Your task to perform on an android device: Open Hardware Shack App and search for the product Bosch Bench Grinder
Image 0: 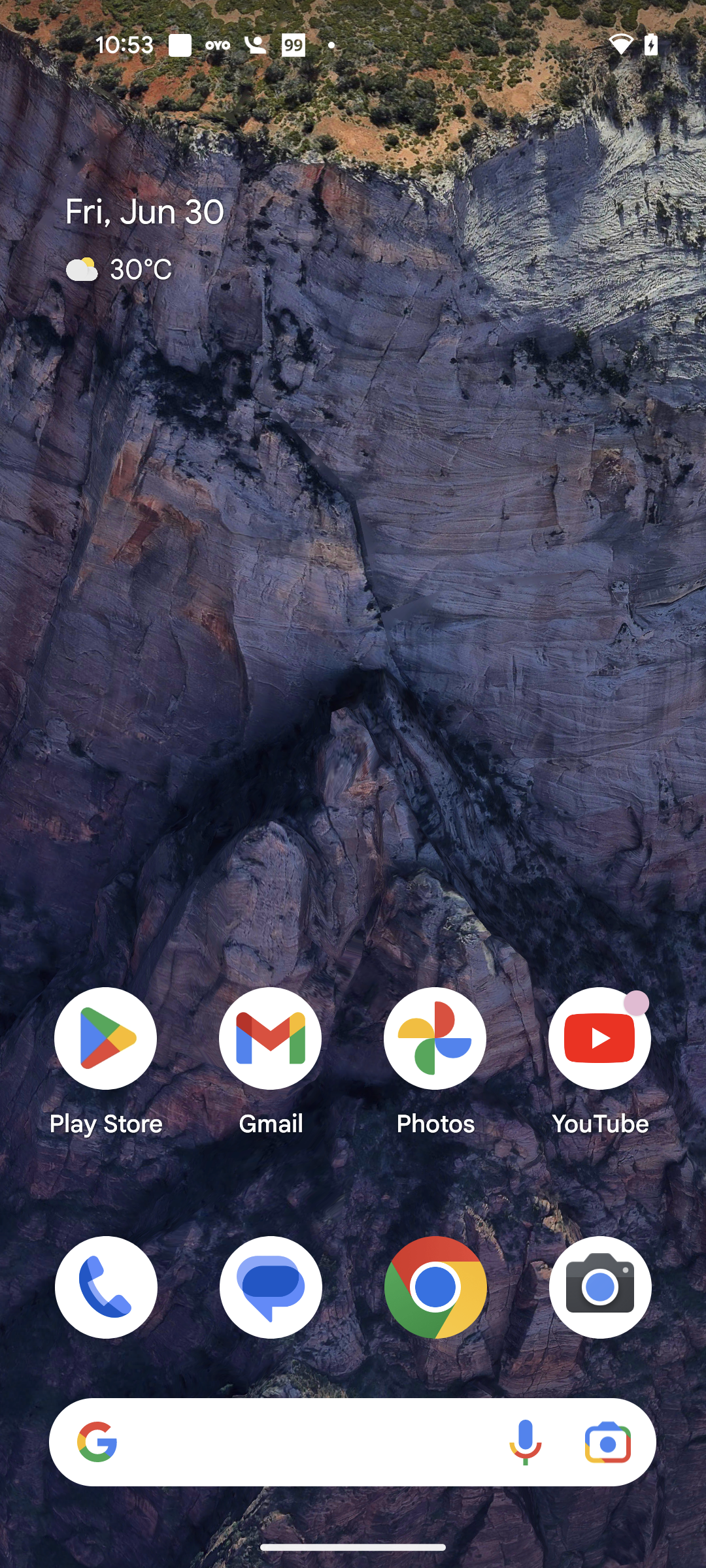
Open Hardware Shack App
Step 0: open app "Hardware Shack"
Image 1: 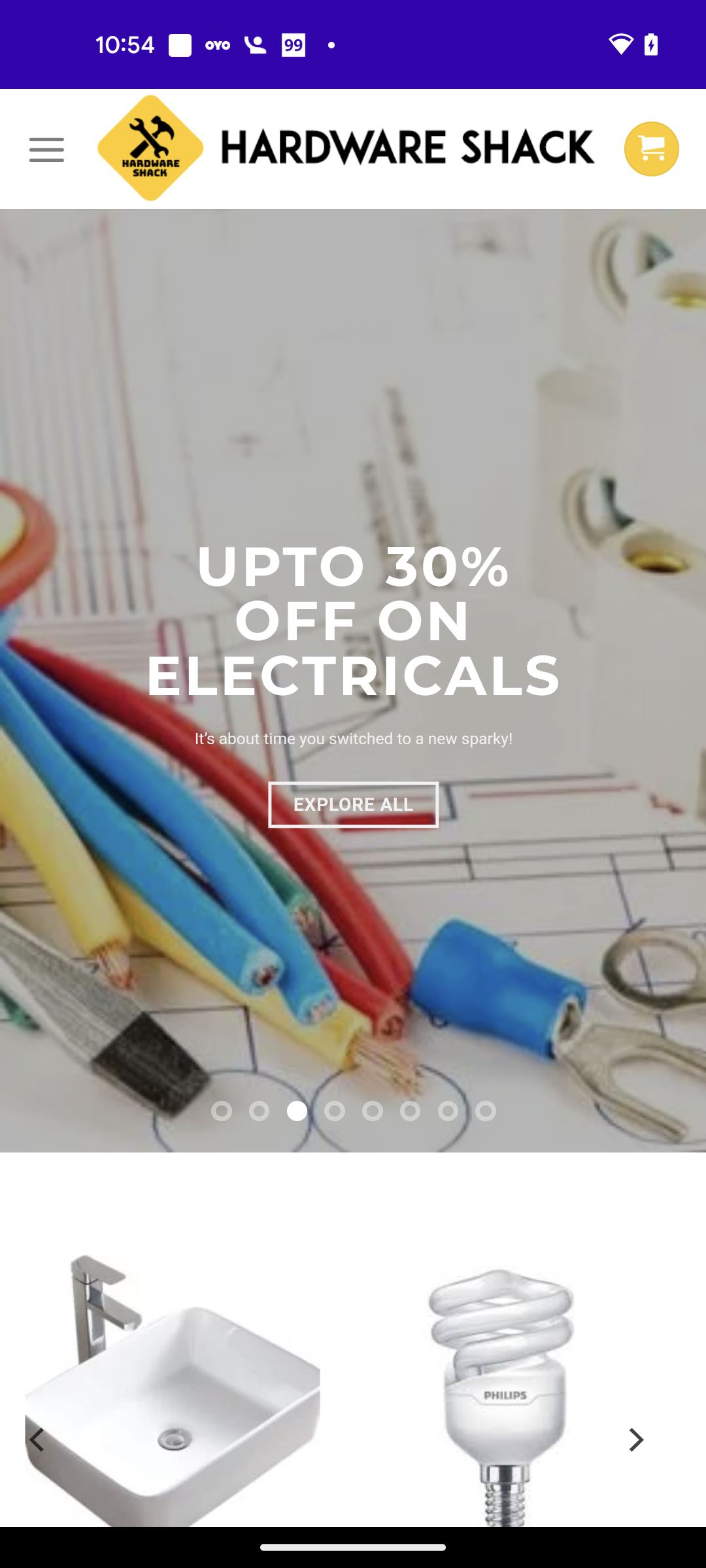
Click on the Menu icon at the top left corner of the screen
Step 1: click (46, 148)
Image 2: 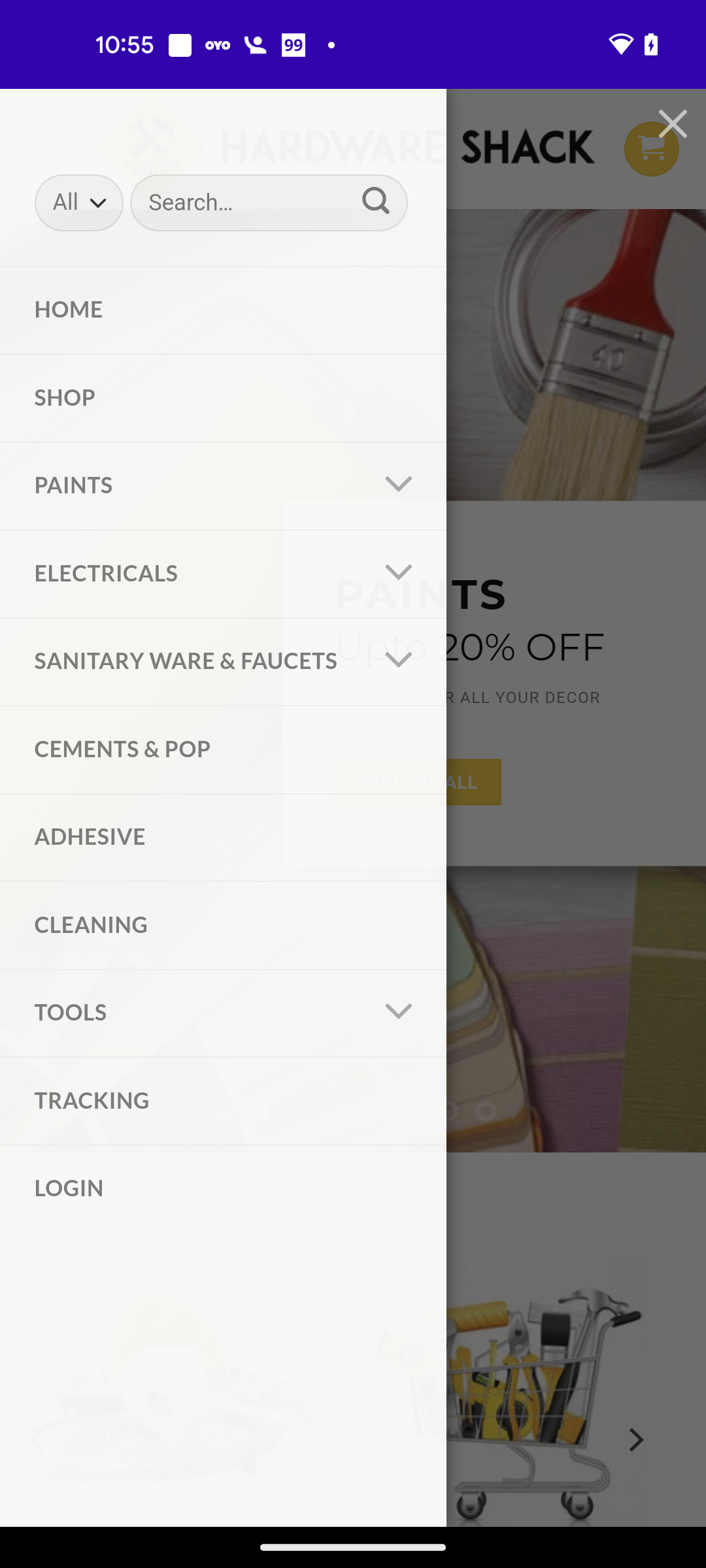
Click on the search bar
Step 2: click (269, 202)
Image 3: 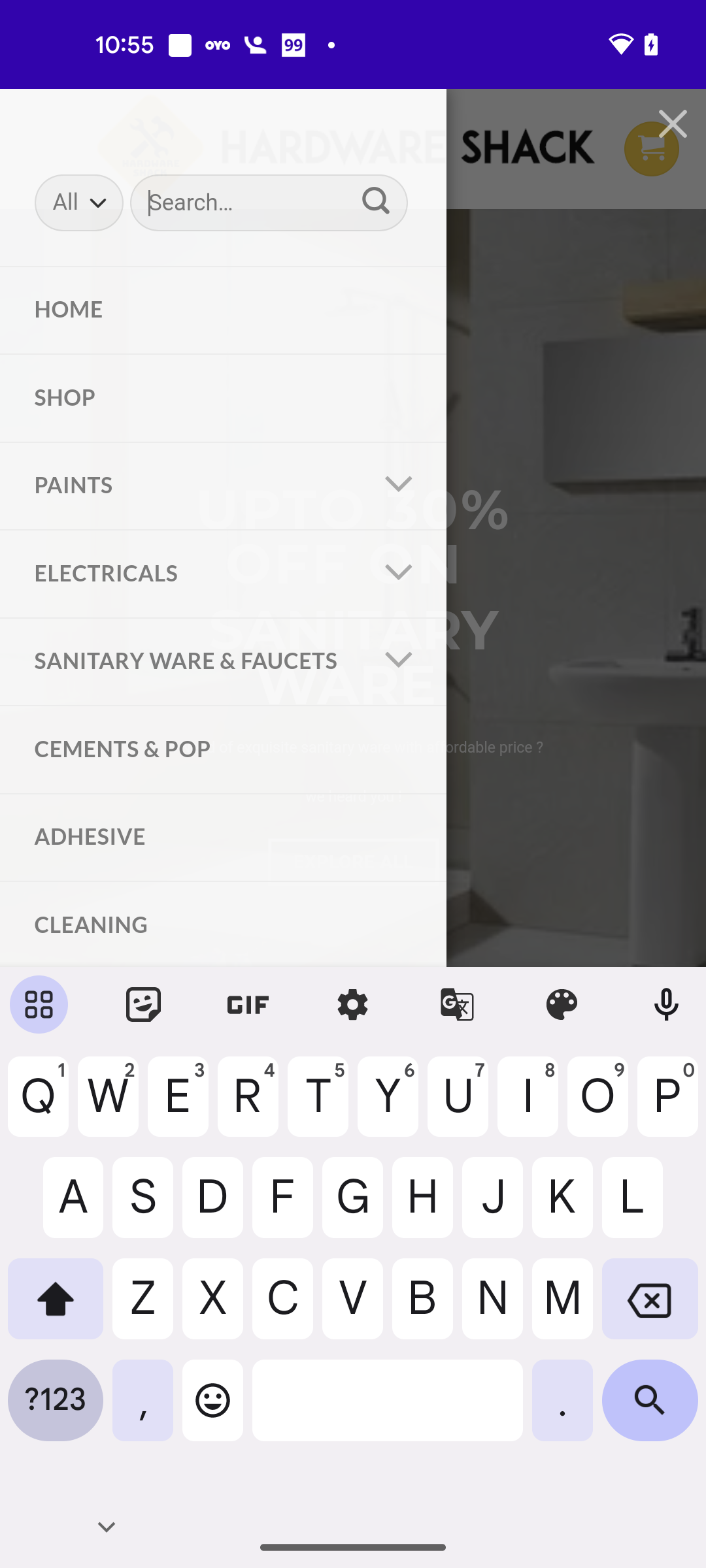
Search for the Bosch Bench Grinder
Step 3: type "Bosch Bench Grinder"
Image 4: 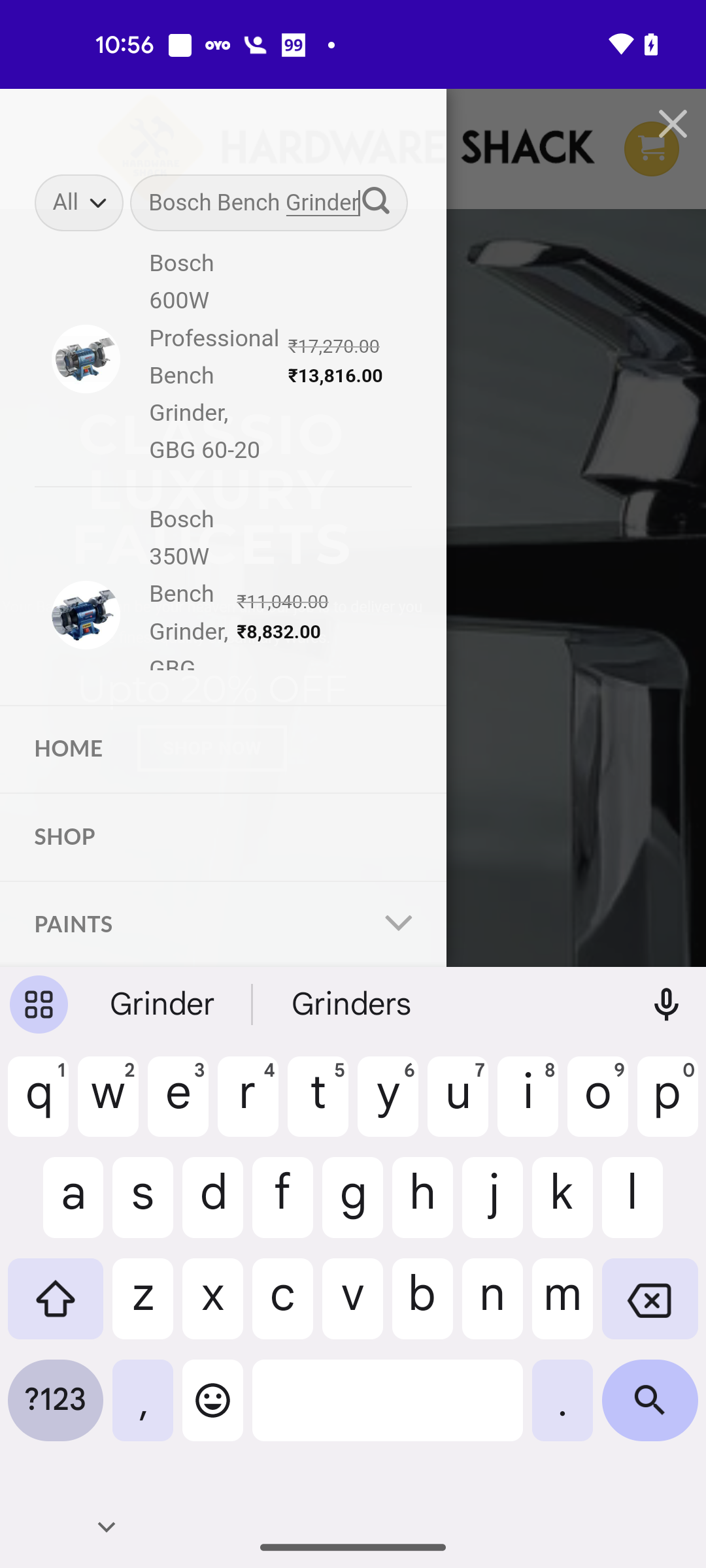
Click on the search icon at the bottom right corner of the screen
Step 4: click (650, 1410)